Your task to perform on an android device: Open the Jotform app and save the form.
Image 0: 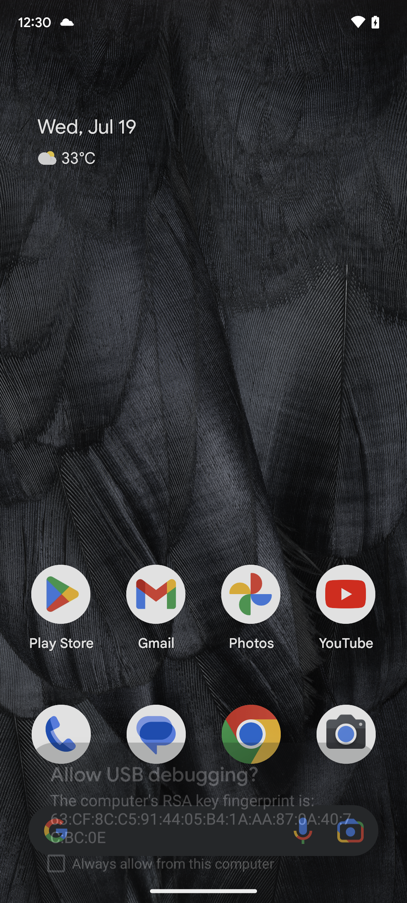
open the jotform app
Step 0: open app "Jotform"
Image 1: 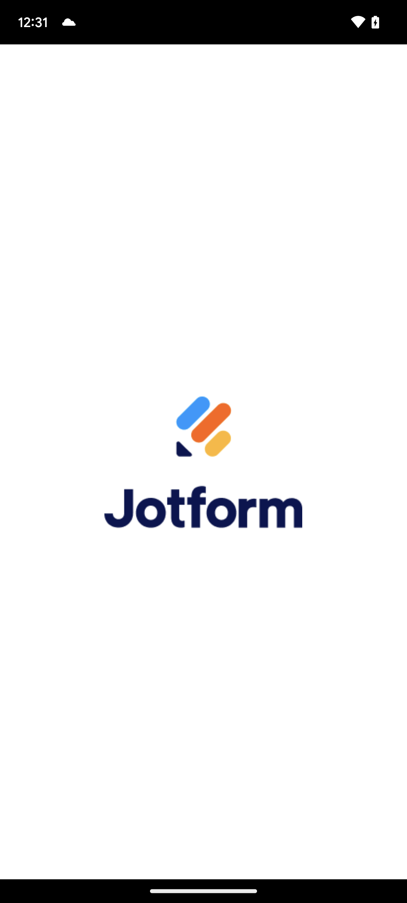
open the jotform app
Step 1: wait
Image 2: 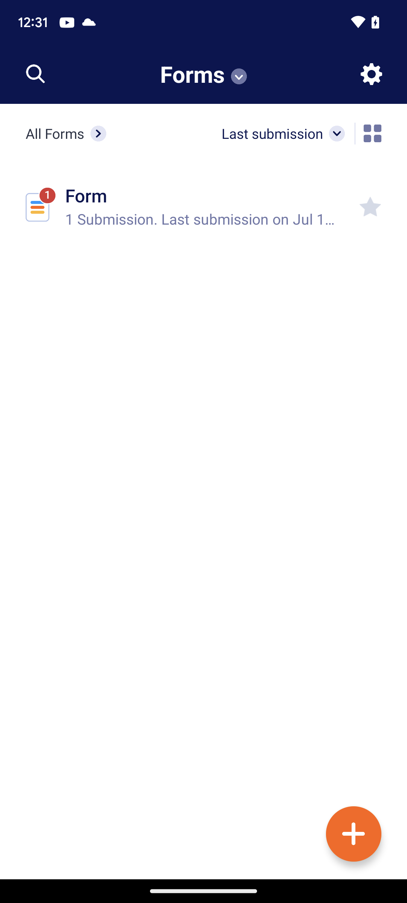
Click on the form present on the screen.
Step 2: click (203, 462)
Image 3: 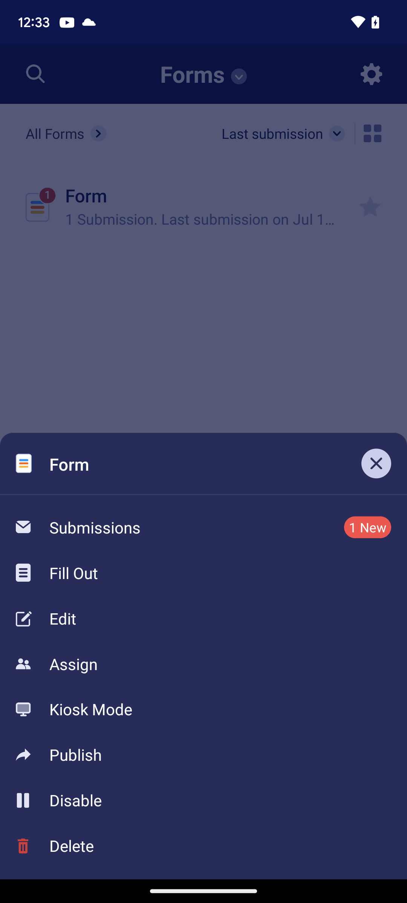
Tap on the fill-out option present in the third row of screens.
Step 3: click (220, 573)
Image 4: 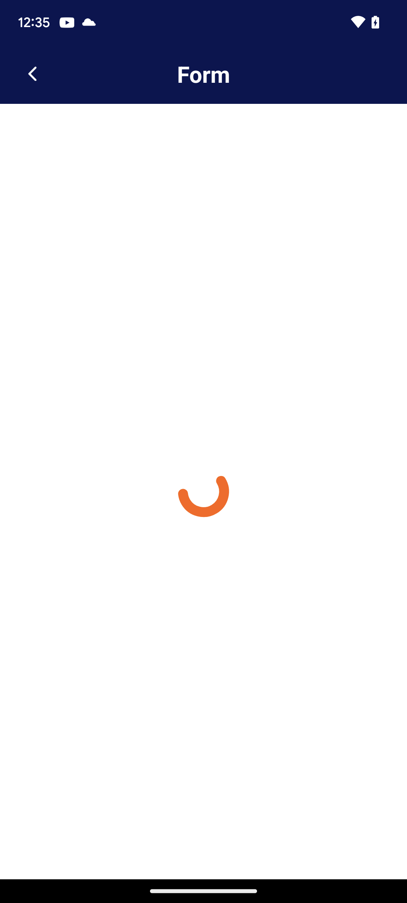
Tap on the fill-out option present in the third row of screens.
Step 4: wait
Image 5: 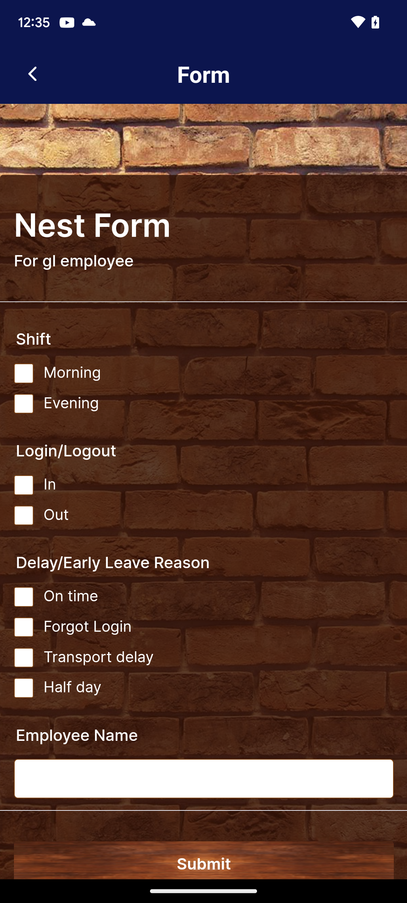
Save the form
Step 5: click (203, 860)